Your task to perform on an android device: I want to analyze the weather conditions in my city, so I want to view the weather history of September 26 in the AccuWeather app.
Image 0: 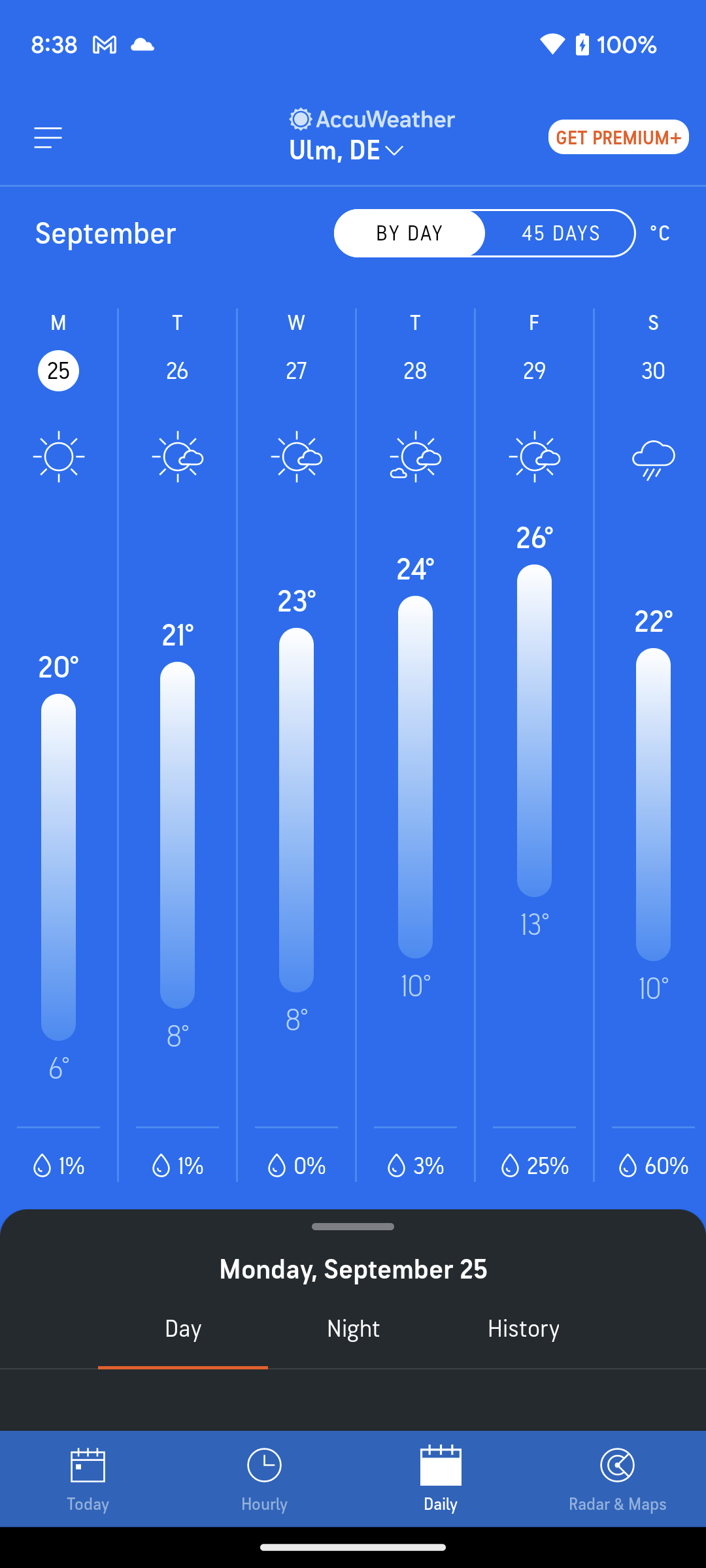
Click on the 26 September to view the weather history of that day
Step 0: click (177, 370)
Image 1: 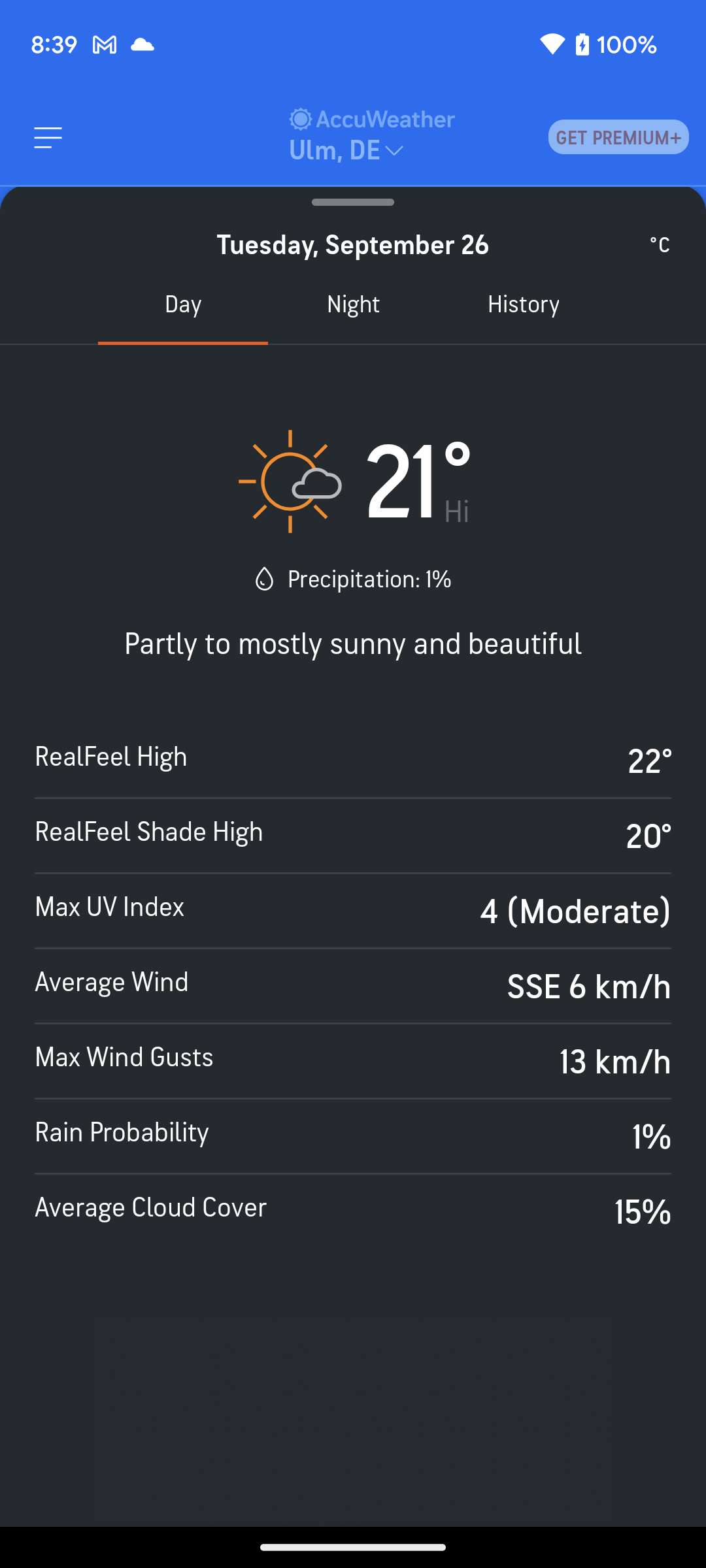
Click on the History tab to view the weather history of that day
Step 1: click (523, 304)